Your task to perform on an android device: I am looking for running shoes in size 39 as they fit me. Look for the same in the Shop by size Ajio app
Image 0: 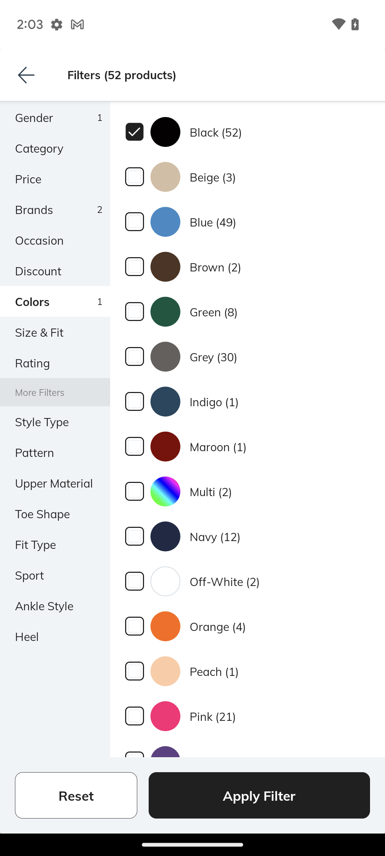
Click on the size and fit 
Step 0: click (39, 332)
Image 1: 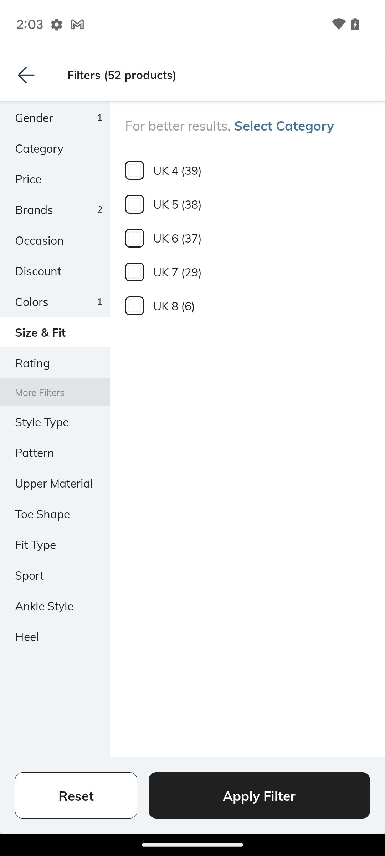
Click on the 39 size
Step 1: click (247, 170)